Your task to perform on an android device: Get directions for me from Taj Mahal, Agra, to Lal Qila, Chandni Chowk, on the Maps app.
Image 0: 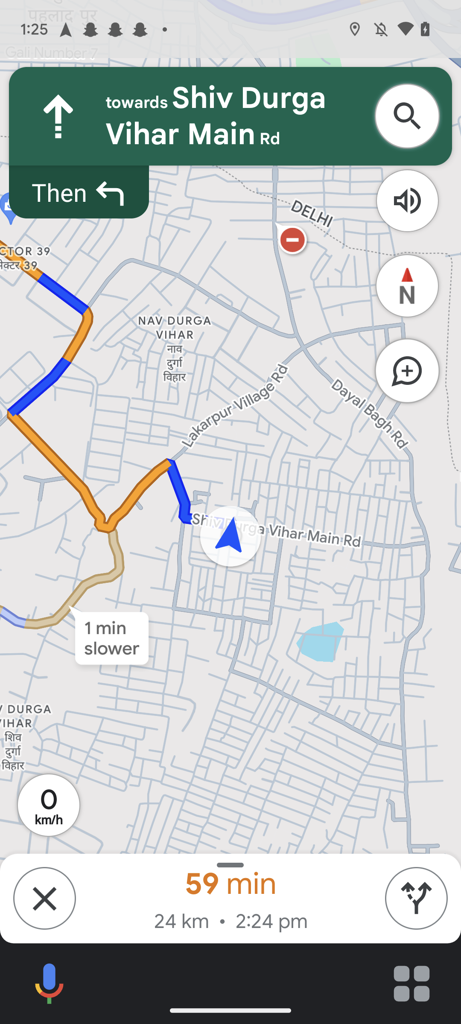
Go back to the previous page.
Step 0: press back button
Image 1: 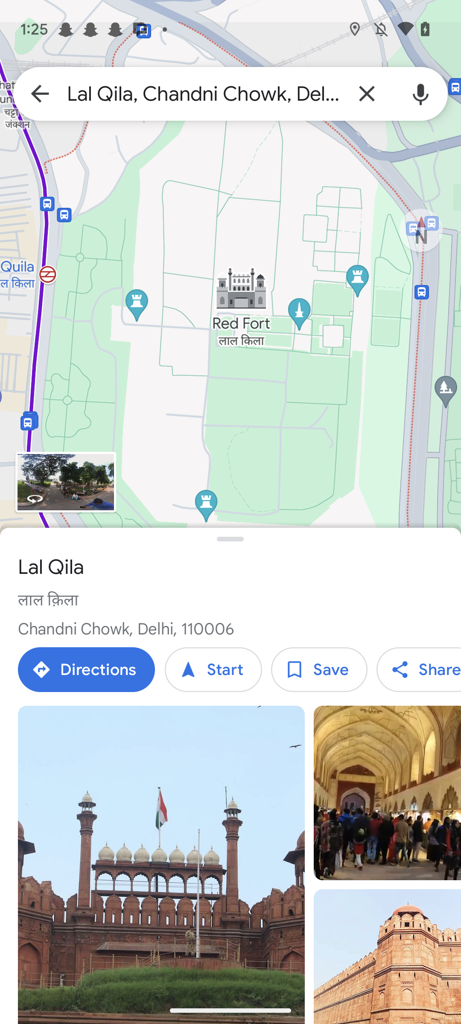
Click on the Directions button.
Step 1: click (86, 669)
Image 2: 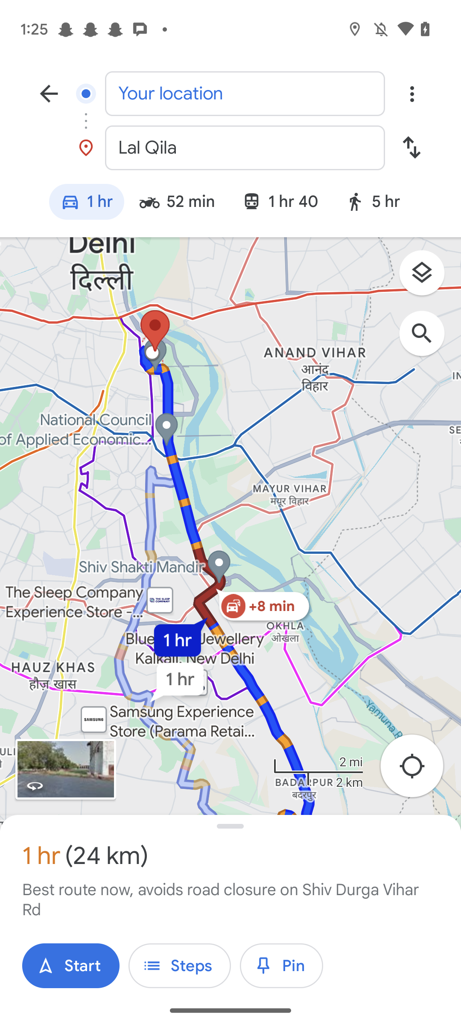
Click on the "Your Location" search box at the top.
Step 2: click (245, 93)
Image 3: 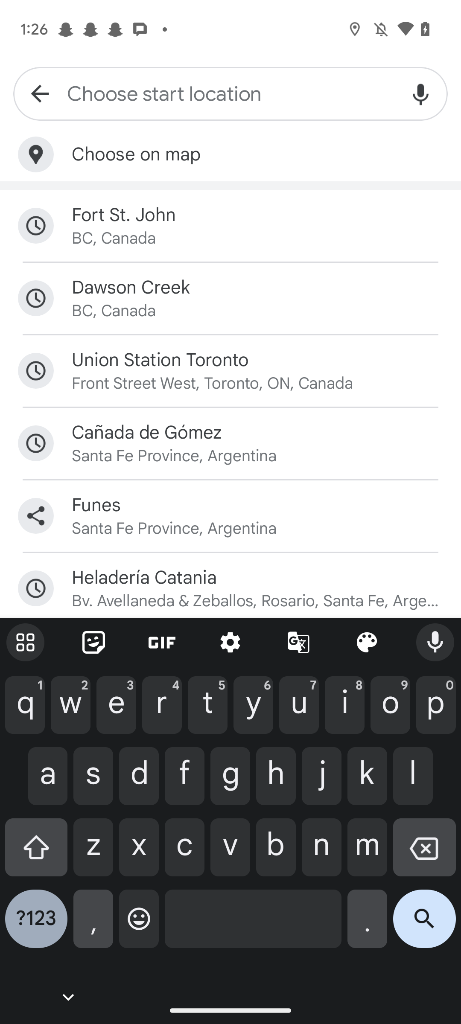
Type "Taj Mahal, Agra" in the search box.
Step 3: type "Taj Mahal, Agra"